Your task to perform on an android device: I want to add Silk Original Almond Milk to my cart.
Image 0: 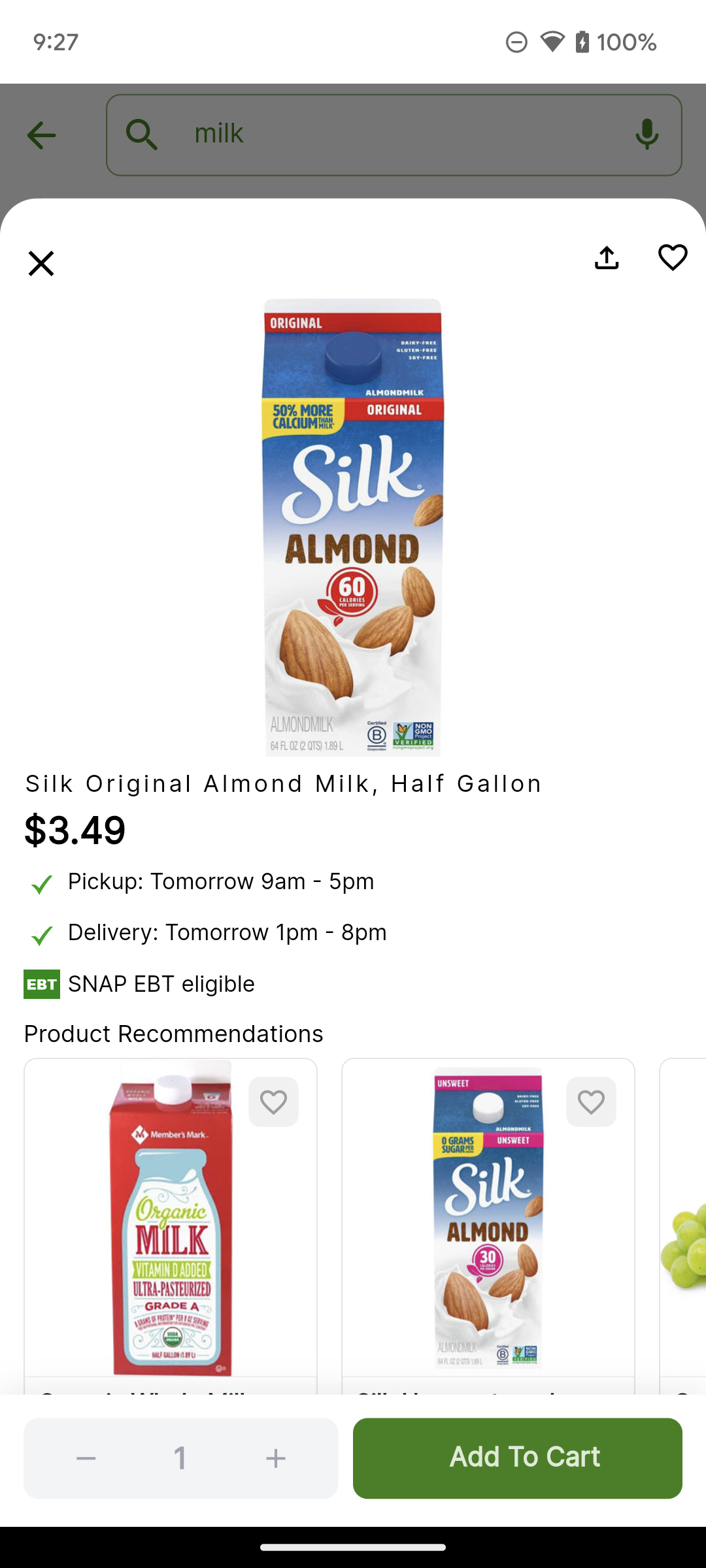
Click on the Add To Cart on the bottom right corner of the screen.
Step 0: click (517, 1458)